Your task to perform on an android device: Play the Rome Three-Day Tour video by Hannah JY Moon in the background.
Image 0: 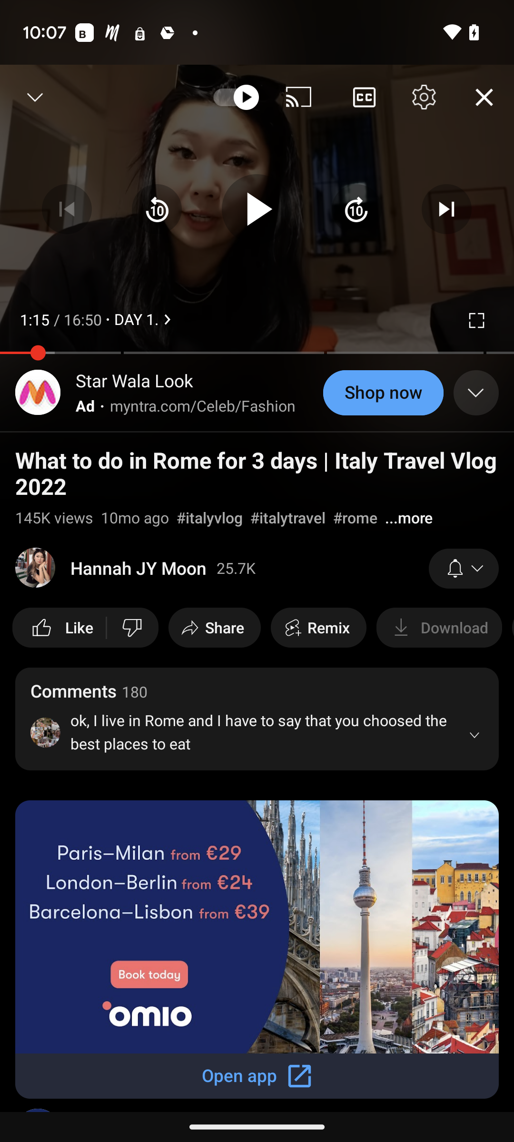
Click on the downside arrow at the top left corner of the screen.
Step 0: click (35, 97)